Your task to perform on an android device: Open the Webex app and change the Transport meeting name to XYZ
Image 0: 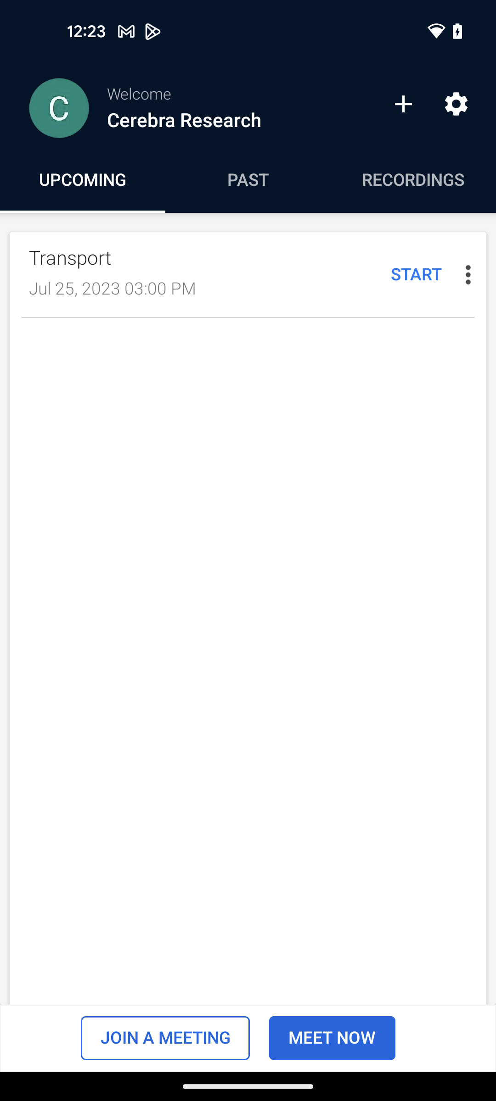
Open  the Webex app
Step 0: open app "Webex"
Image 1: 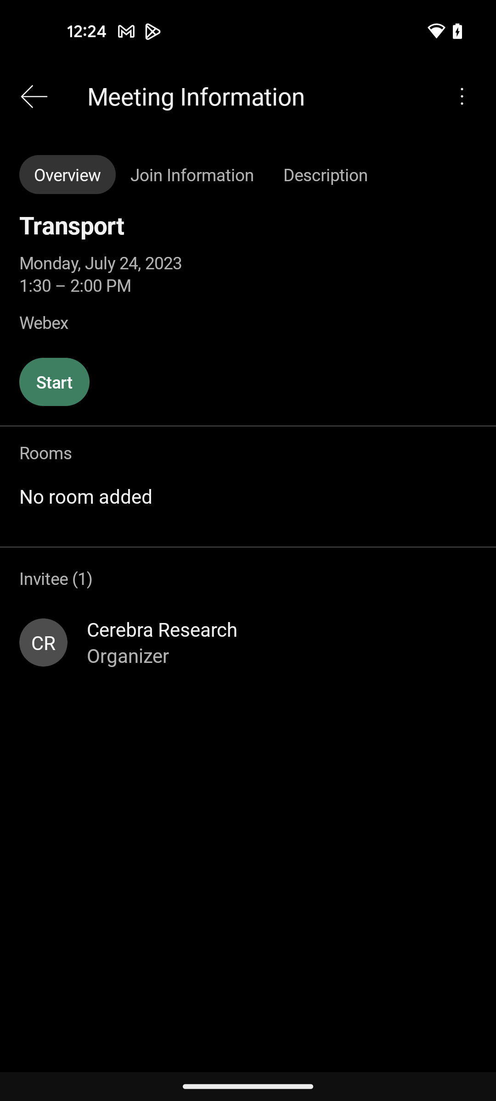
Click on three dots at the top right corner
Step 1: click (462, 96)
Image 2: 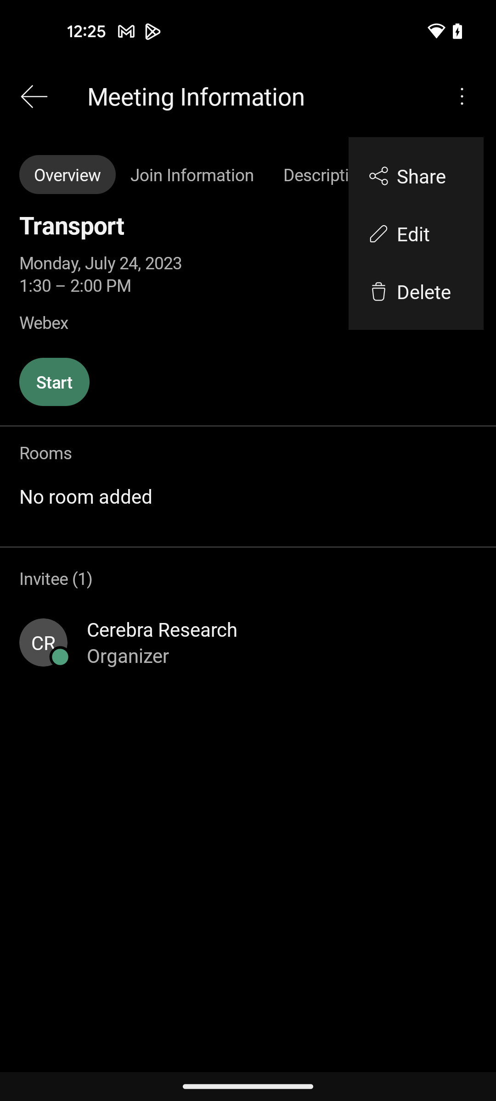
Click on Edit option
Step 2: click (413, 234)
Image 3: 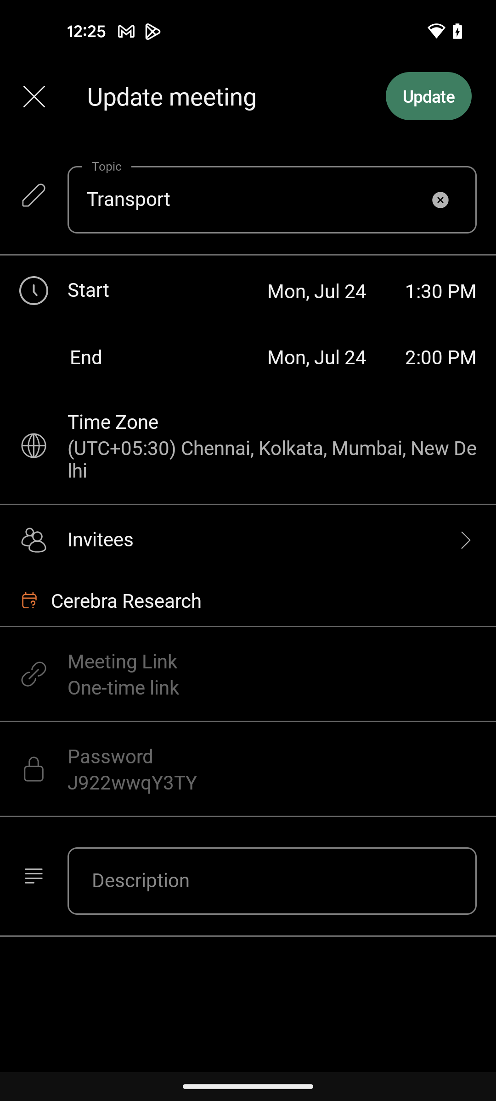
Click on Transport topic section
Step 3: click (272, 195)
Image 4: 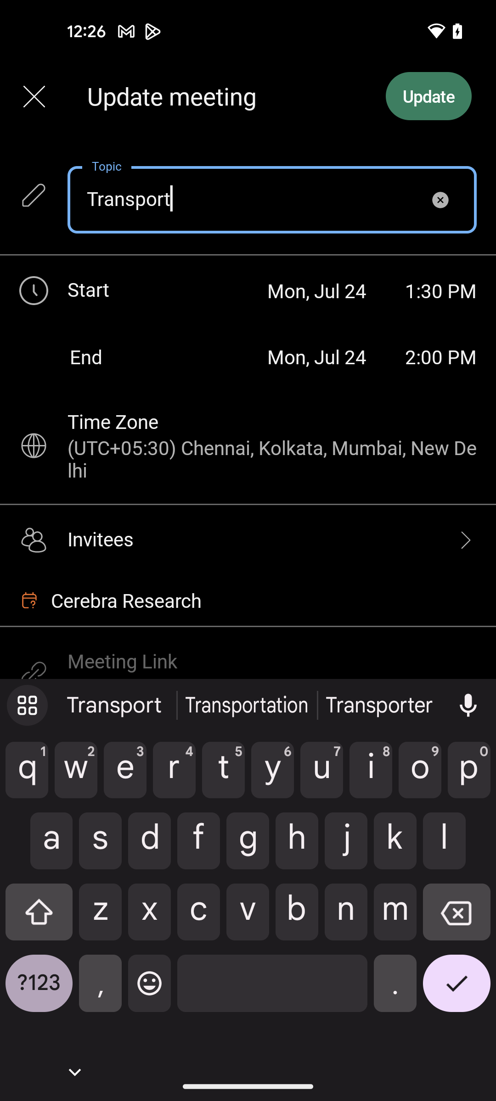
Change the transport name as XYZ
Step 4: type "XYZ"
Image 5: 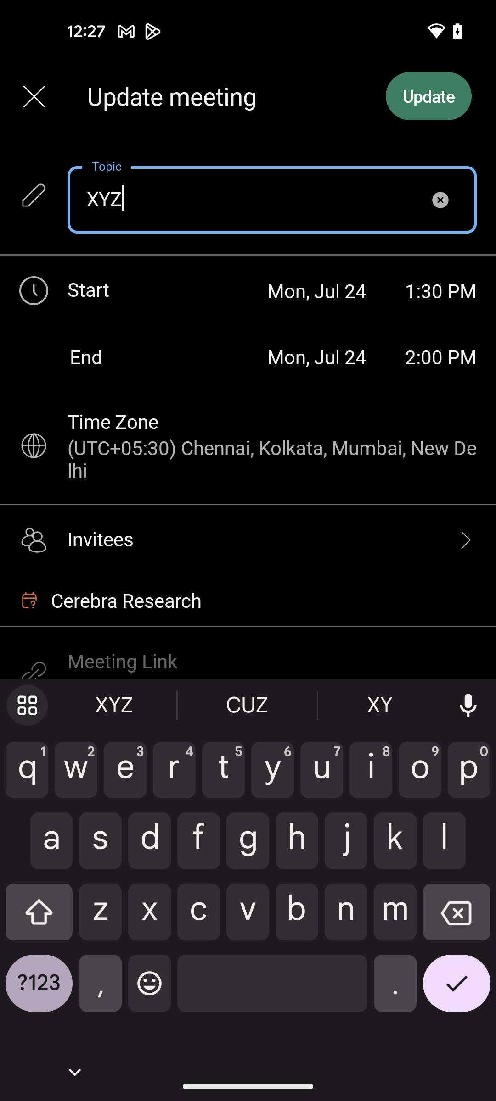
Click on the Update button at the top right corner
Step 5: click (428, 96)